Your task to perform on an android device: Open Google Maps, Enable traffic updates in your Jantar Mantar new delhi trip
Image 0: 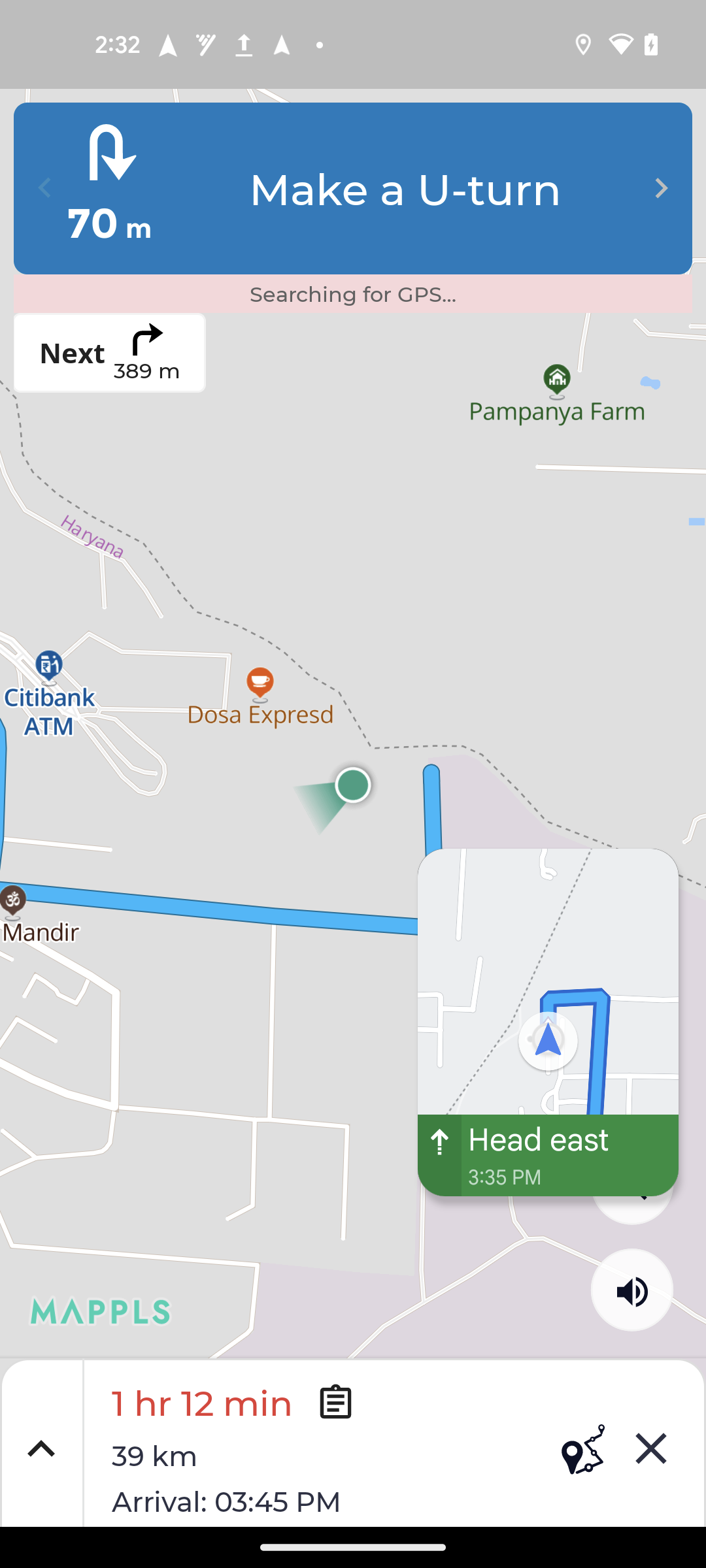
Step 0: open app "Maps"
Image 1: 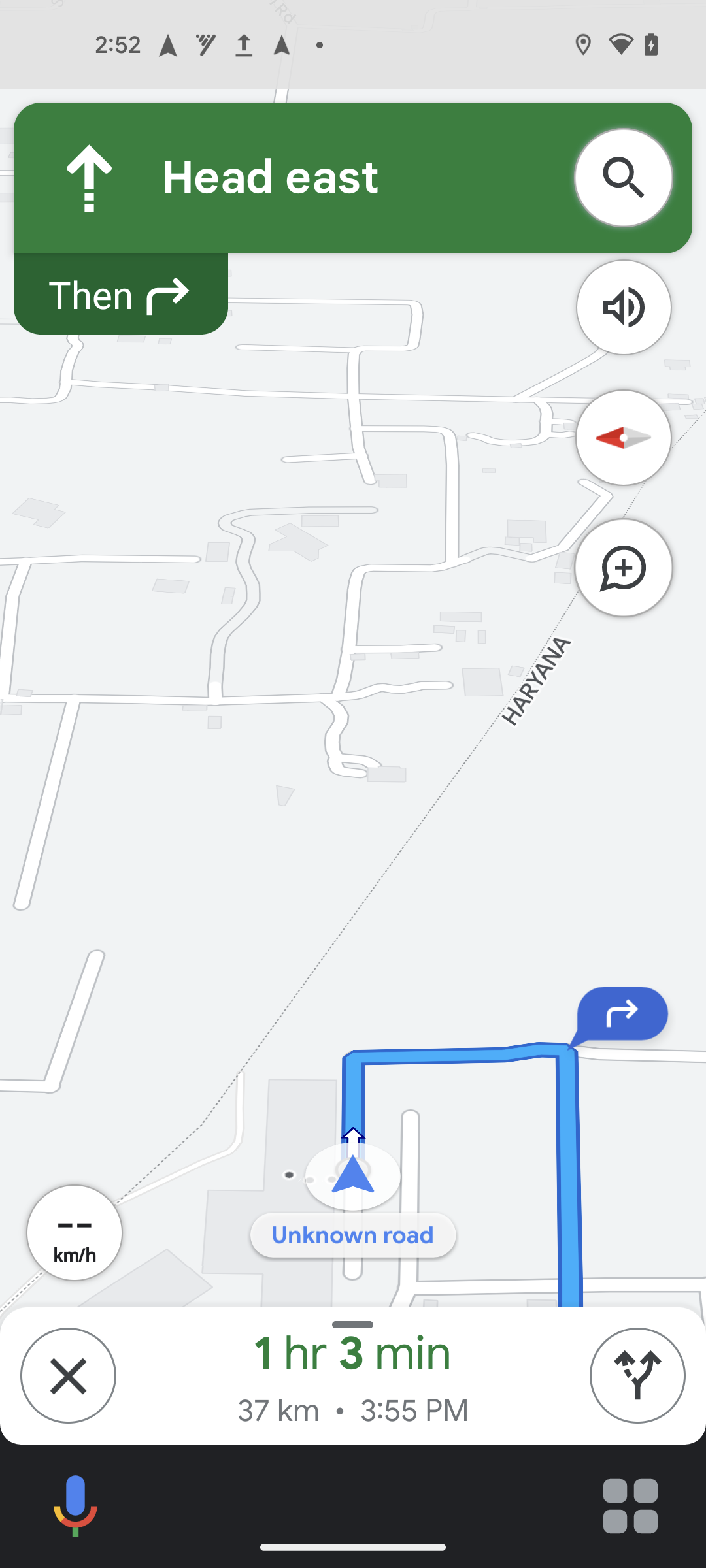
Swipe up the map footer bar
Step 1: scroll down
Image 2: 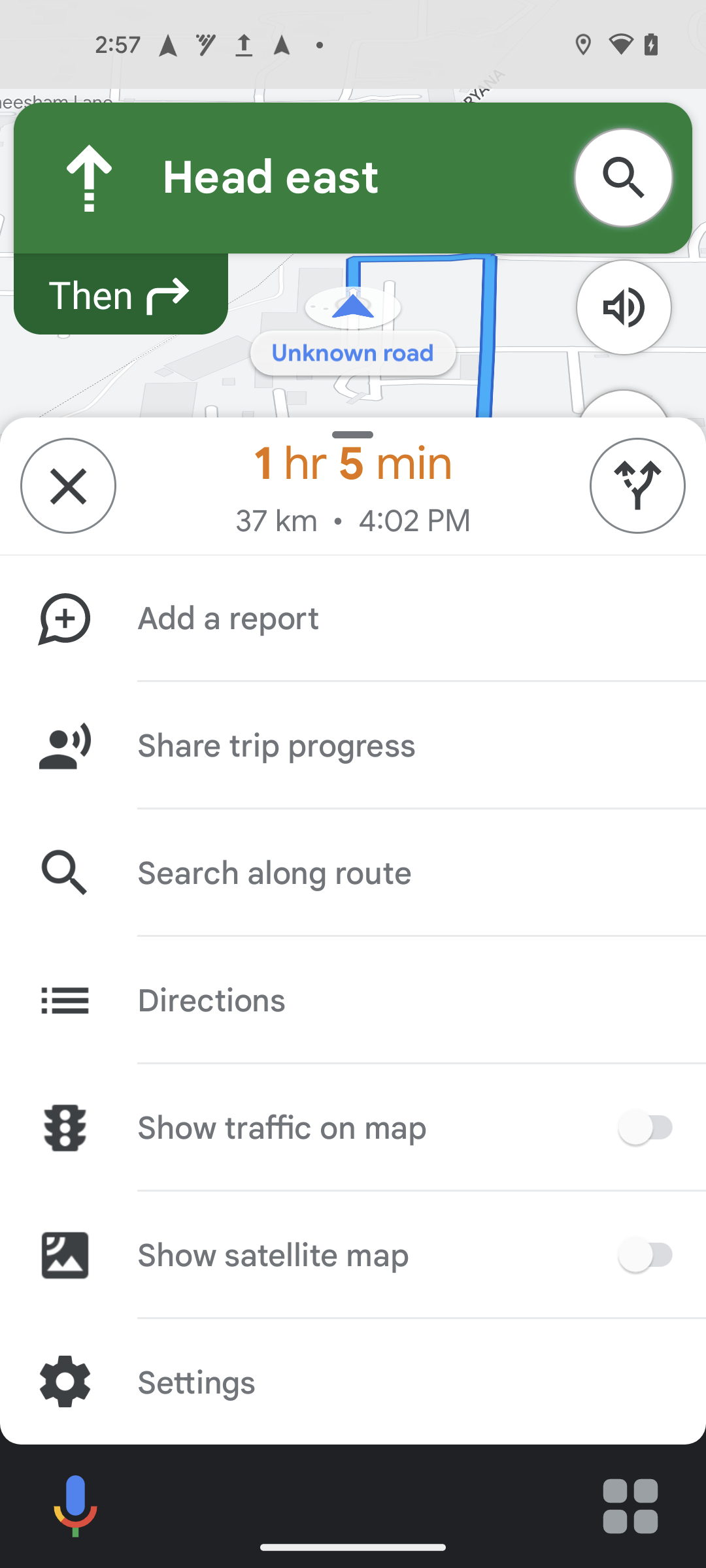
Swipe right to enable the Show traffic on Map 
Step 2: scroll left